Your task to perform on an android device: After reading the product specification, I liked the Tiro cargo pants. In the Adidas app, add the Tiro cargo pants to your shopping cart.
Image 1: 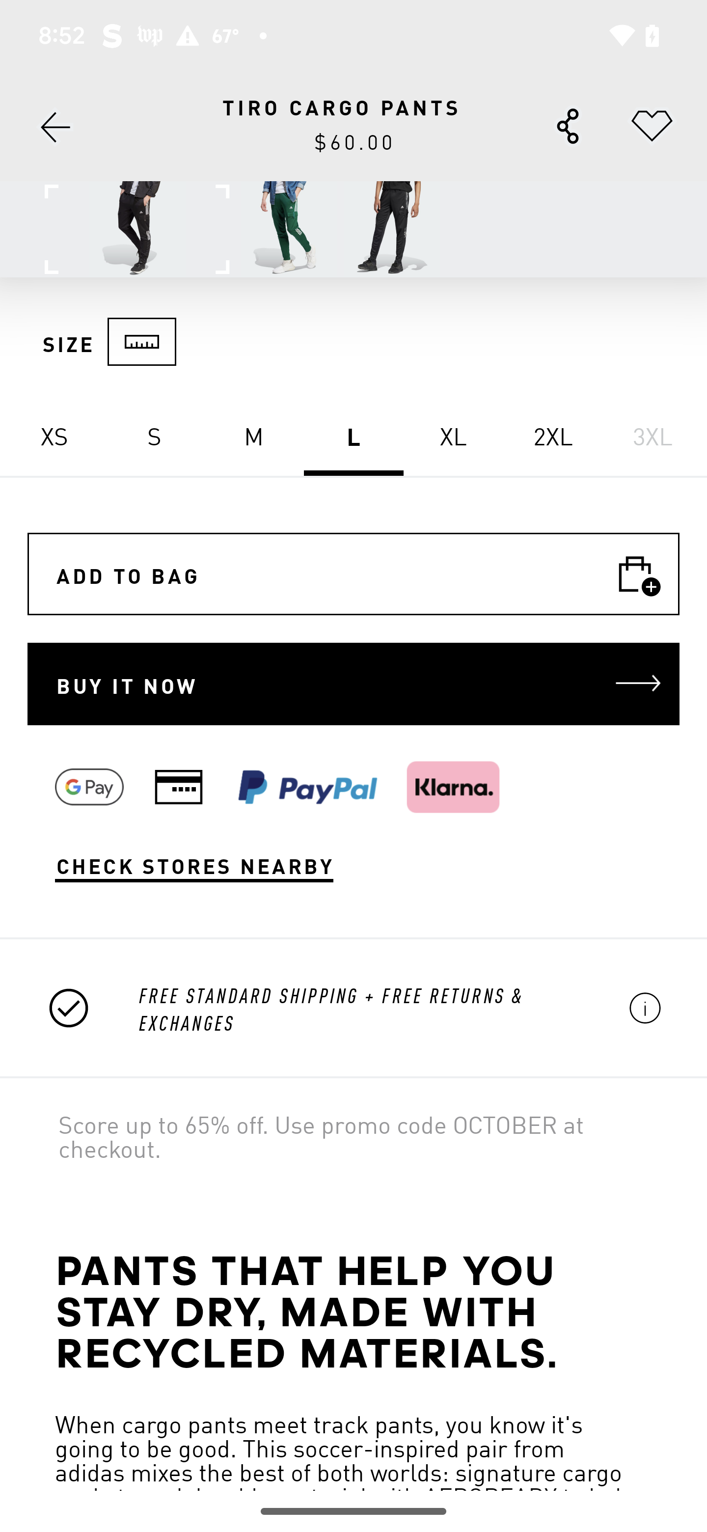
Click on the add to bag button
Step 1: click (353, 574)
Image 2: 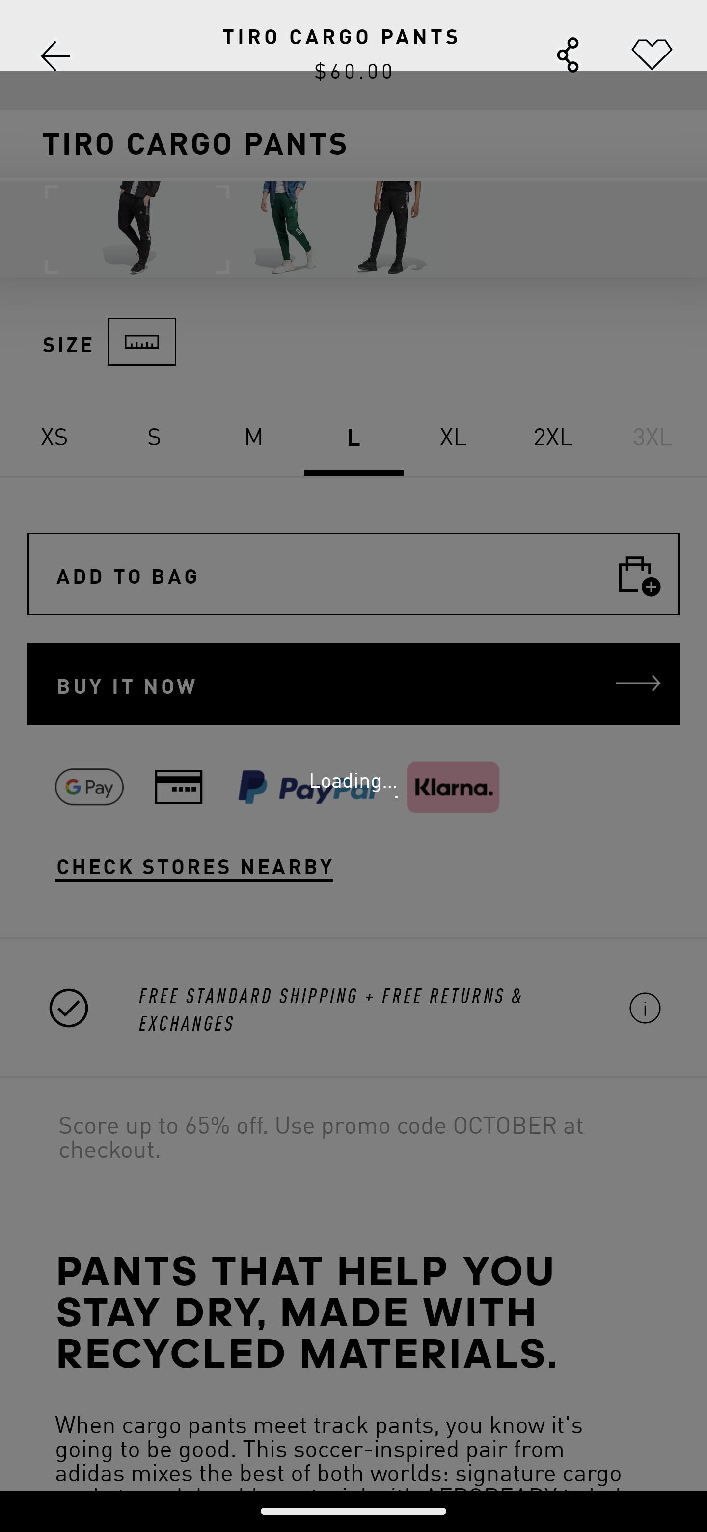
Click on the add to bag button
Step 2: wait